Your task to perform on an android device: Compare the costs that different retailers are willing to charge for the same women's running shoes, the Nike React Infinity Run Fly Knit 3.
Image 0: 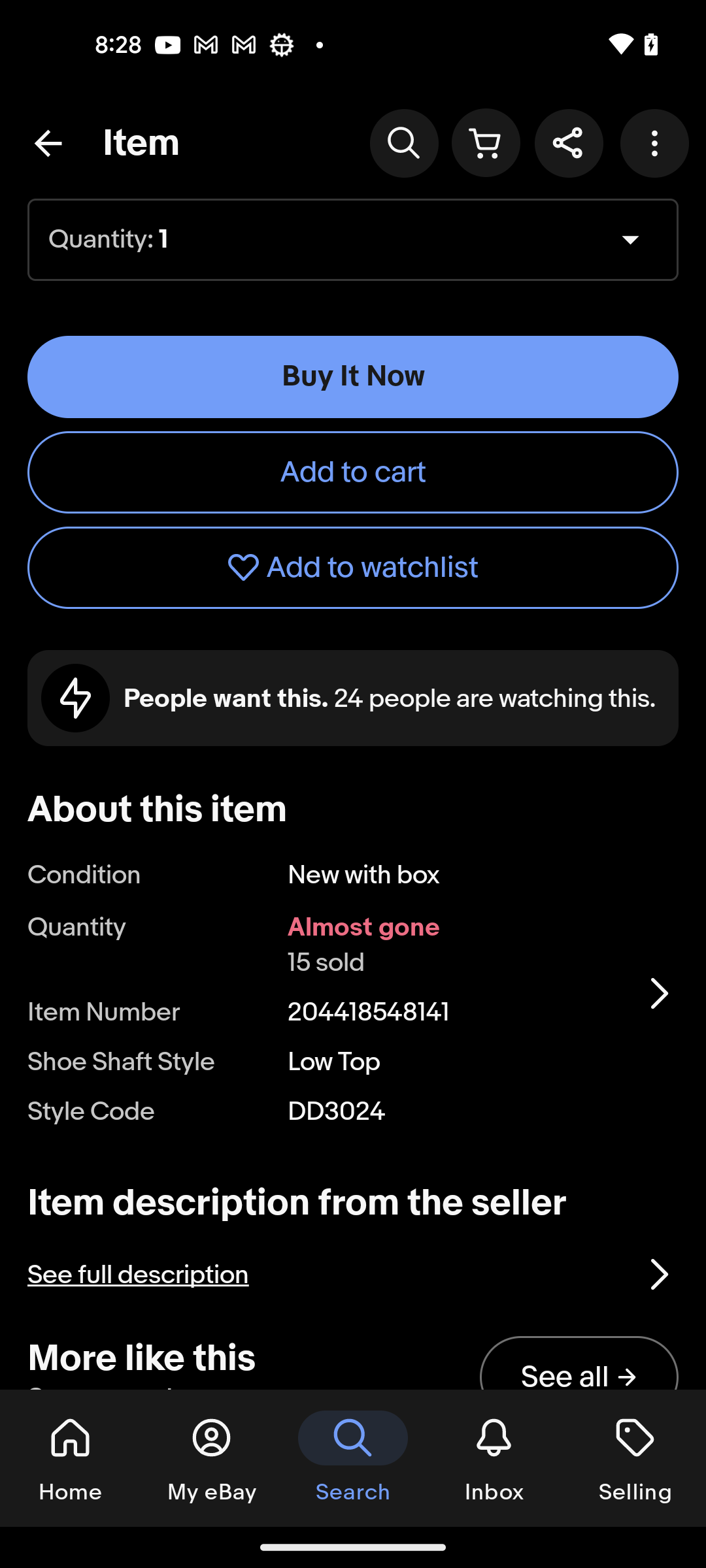
Swipe up to view the compare option
Step 0: scroll down
Image 1: 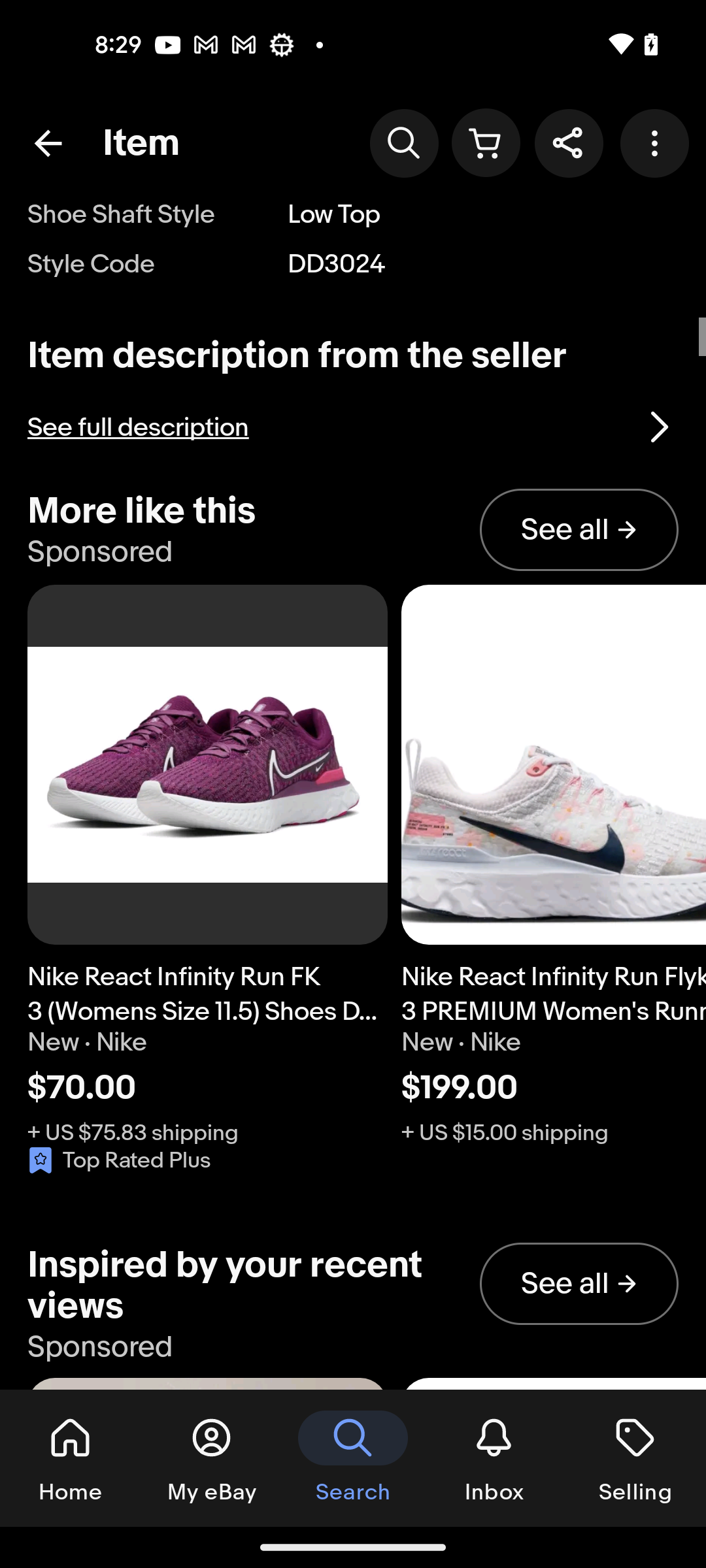
Tap on the see all button of more like this option
Step 1: click (579, 530)
Image 3: 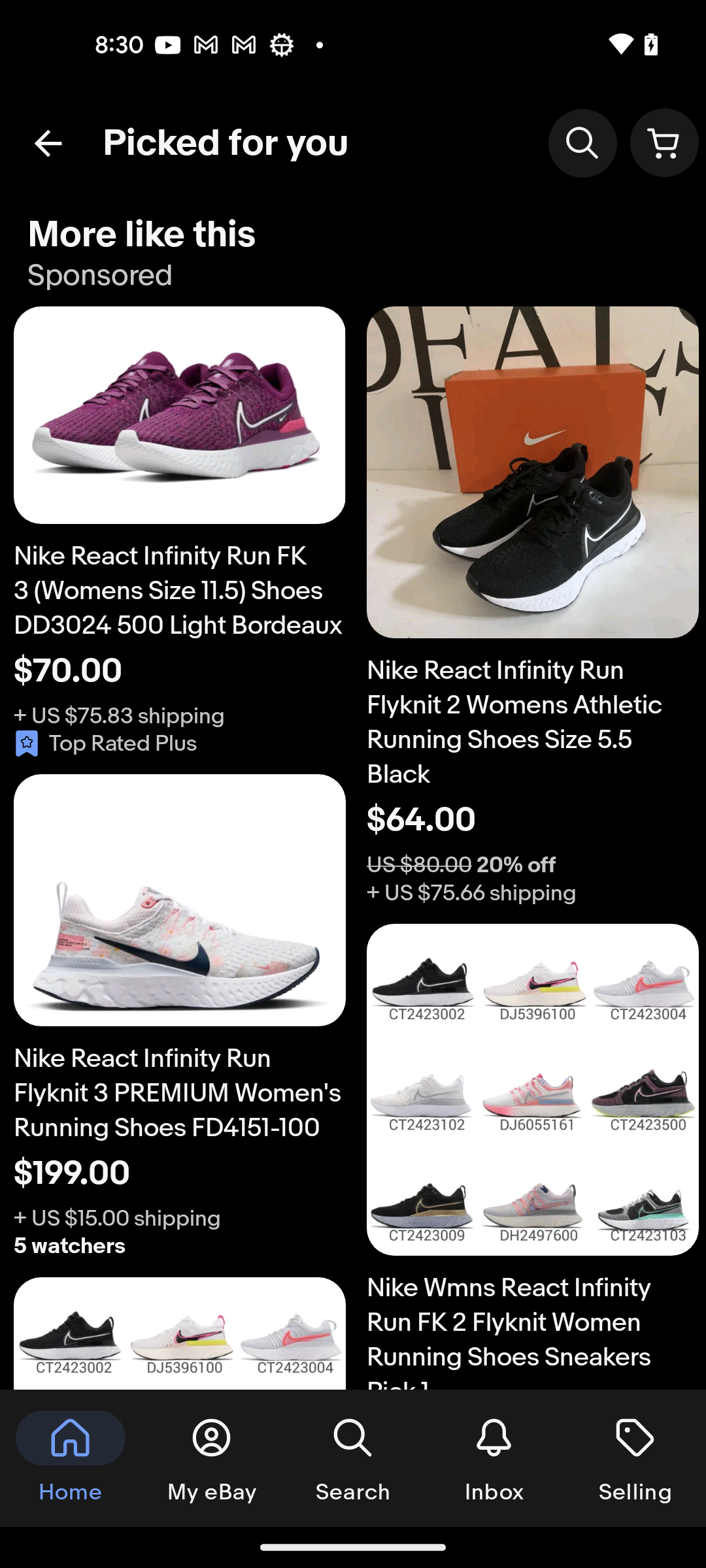
Swipe up to view more
Step 3: scroll down